Your task to perform on an android device: View the price and product details of the pink-colored "STRAUSS Eco-Friendly Yoga Mat"for me on the Myntra app.
Image 0: 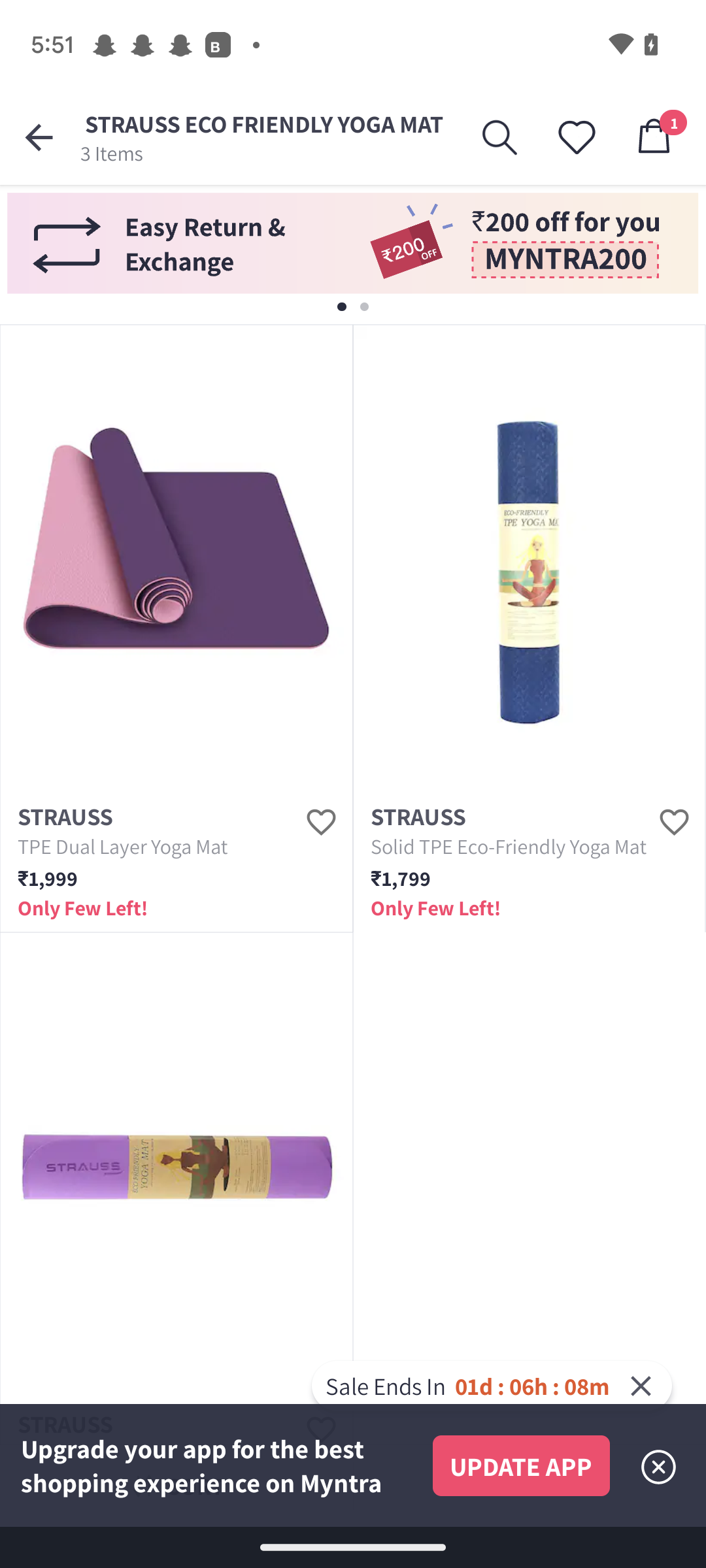
Click on the image on the left side in the first row.
Step 0: click (176, 559)
Image 1: 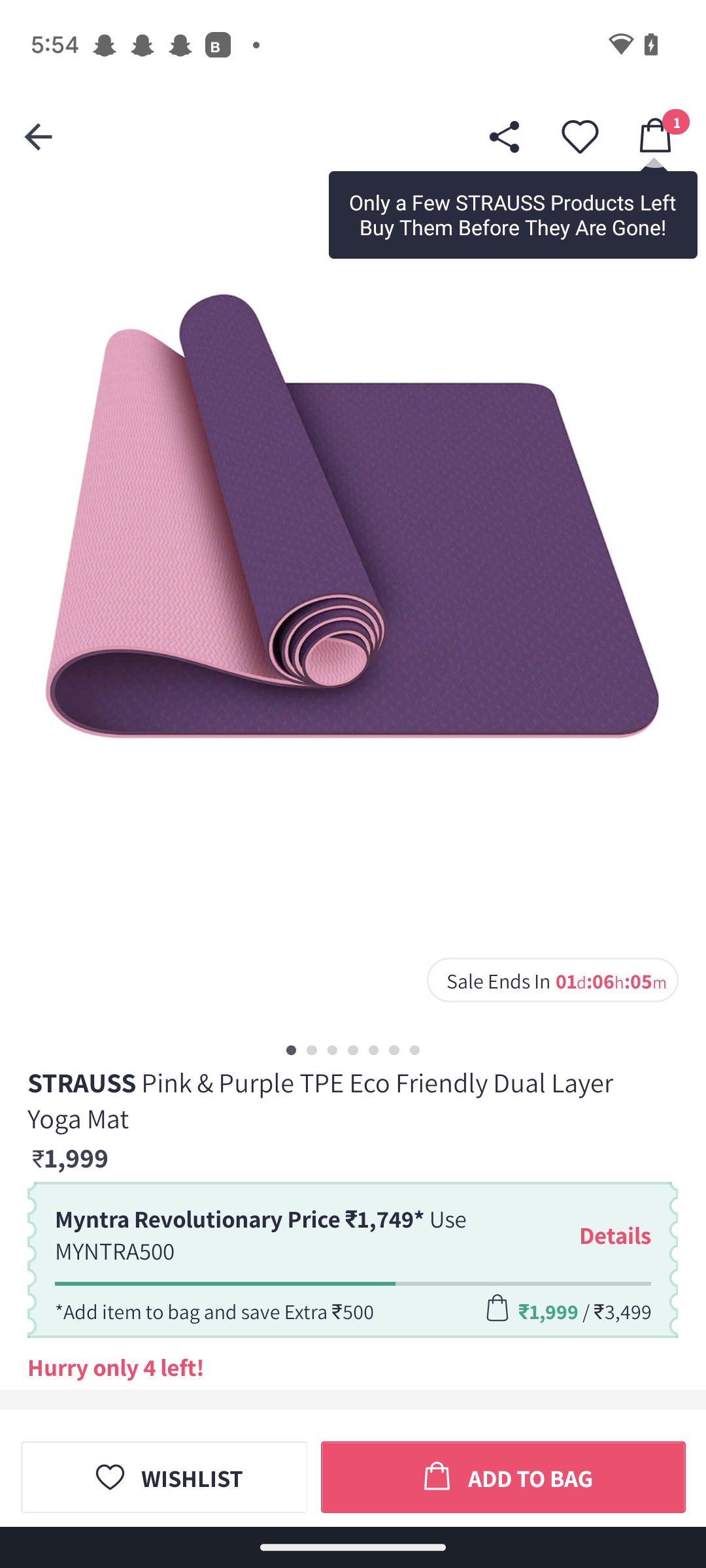
Scroll down
Step 1: scroll down
Image 2: 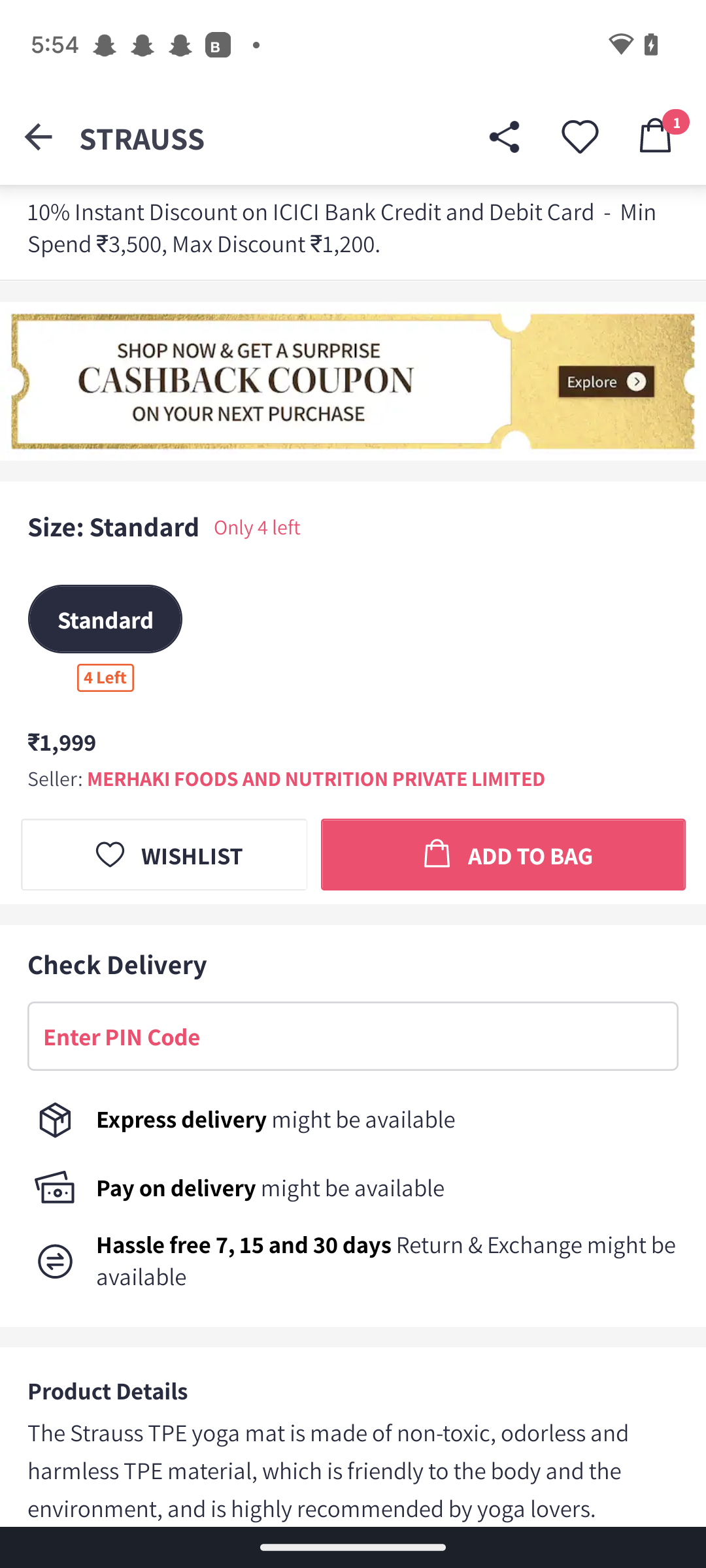
Scroll down
Step 2: scroll down